Your task to perform on an android device: In the To-Do List app, search the keyword schedule.
Image 0: 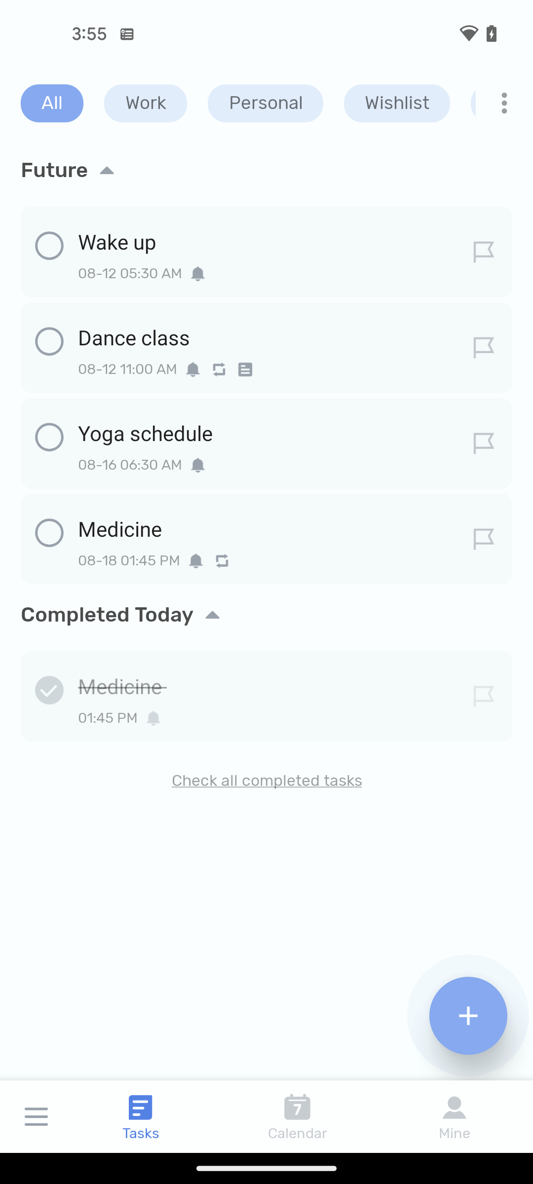
Tap on the three dots icon at the top right corner of the screen
Step 0: click (504, 103)
Image 1: 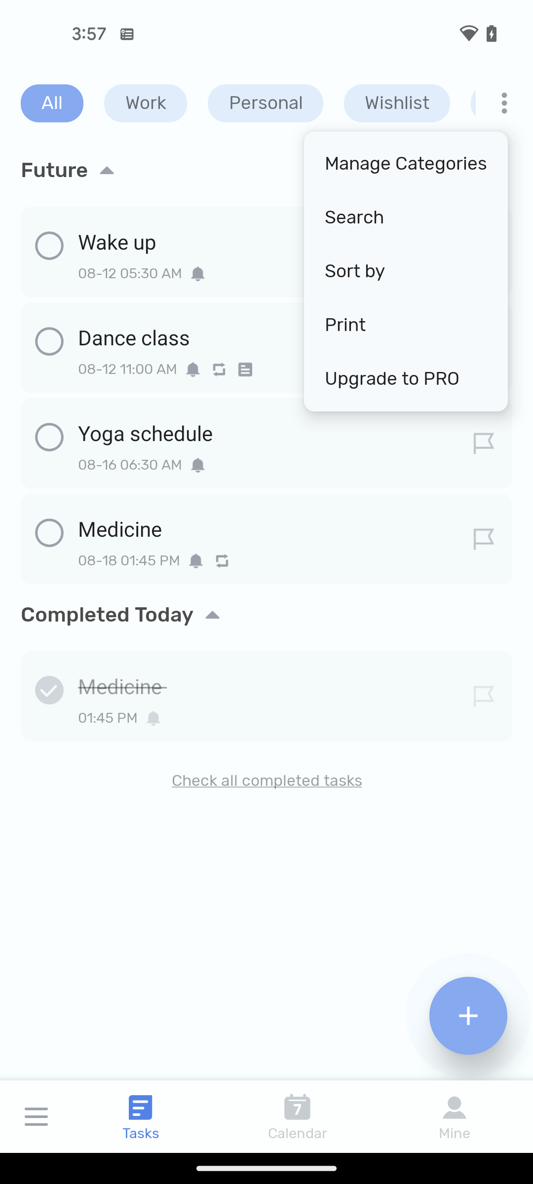
Select the search option
Step 1: click (406, 218)
Image 2: 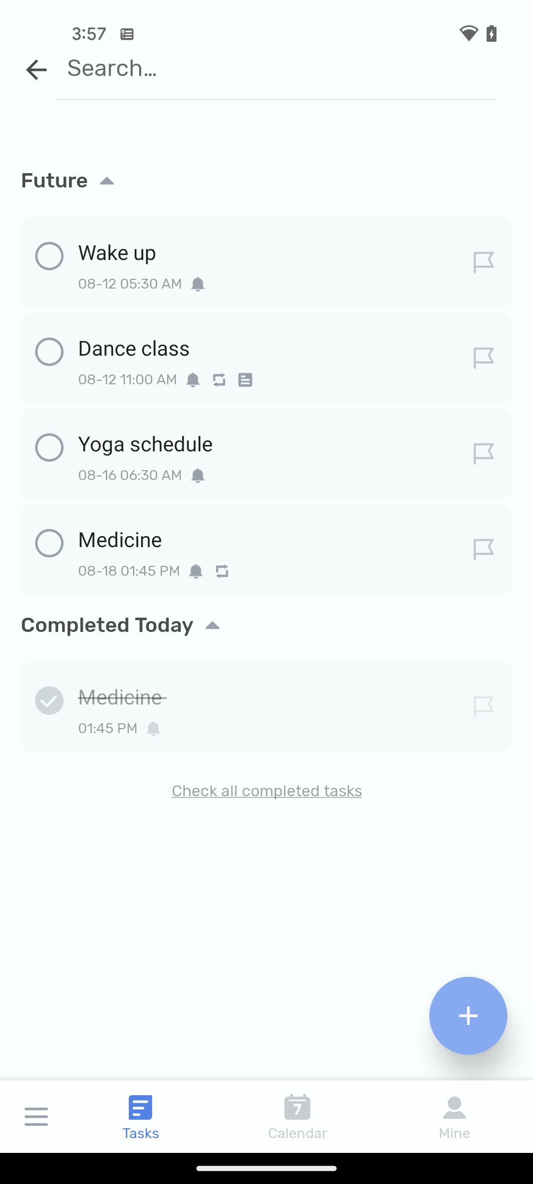
Search the keyword schedule
Step 2: wait